Your task to perform on an android device: look for the recent pics taken from my phone camera and open the first picture in the Gallery app
Image 0: 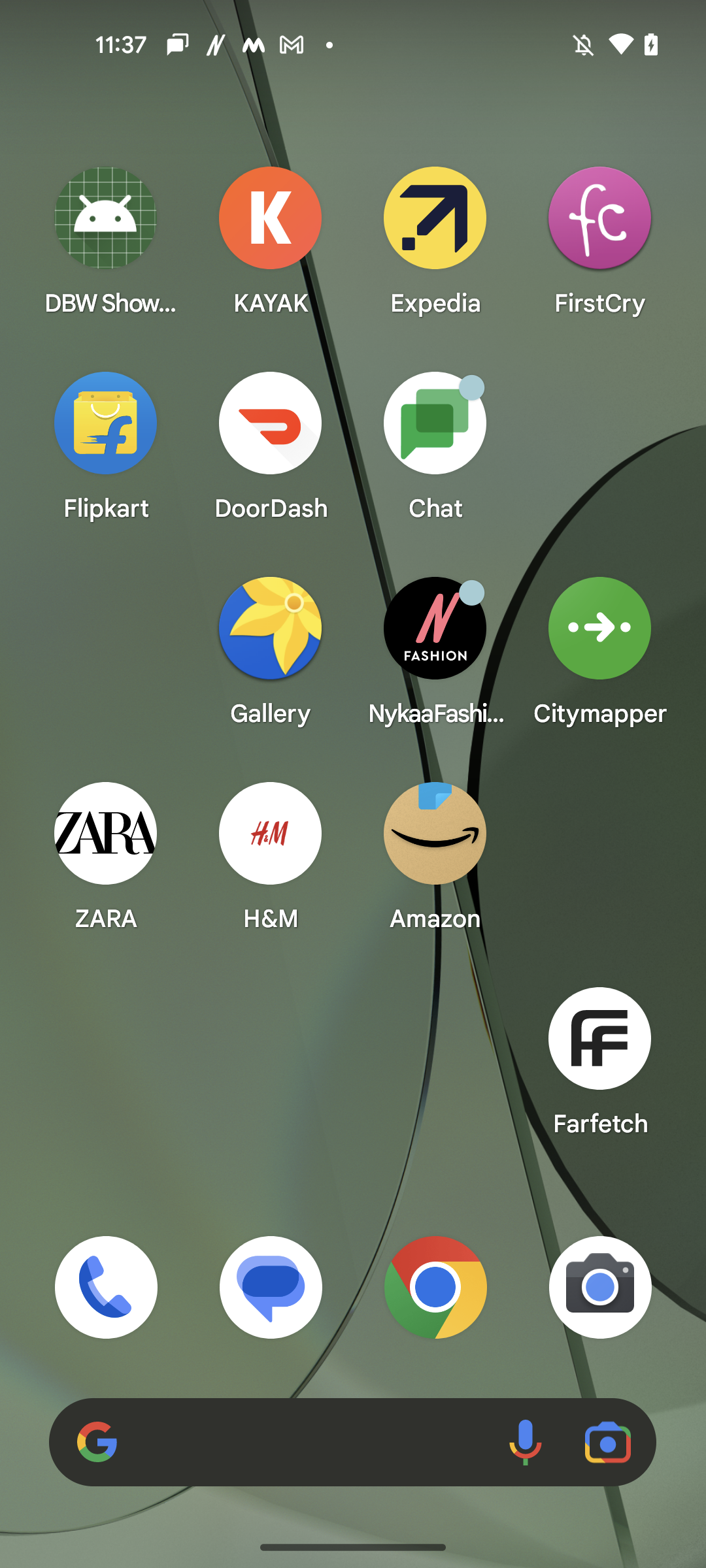
Open the Gallery app
Step 0: open app "Gallery"
Image 1: 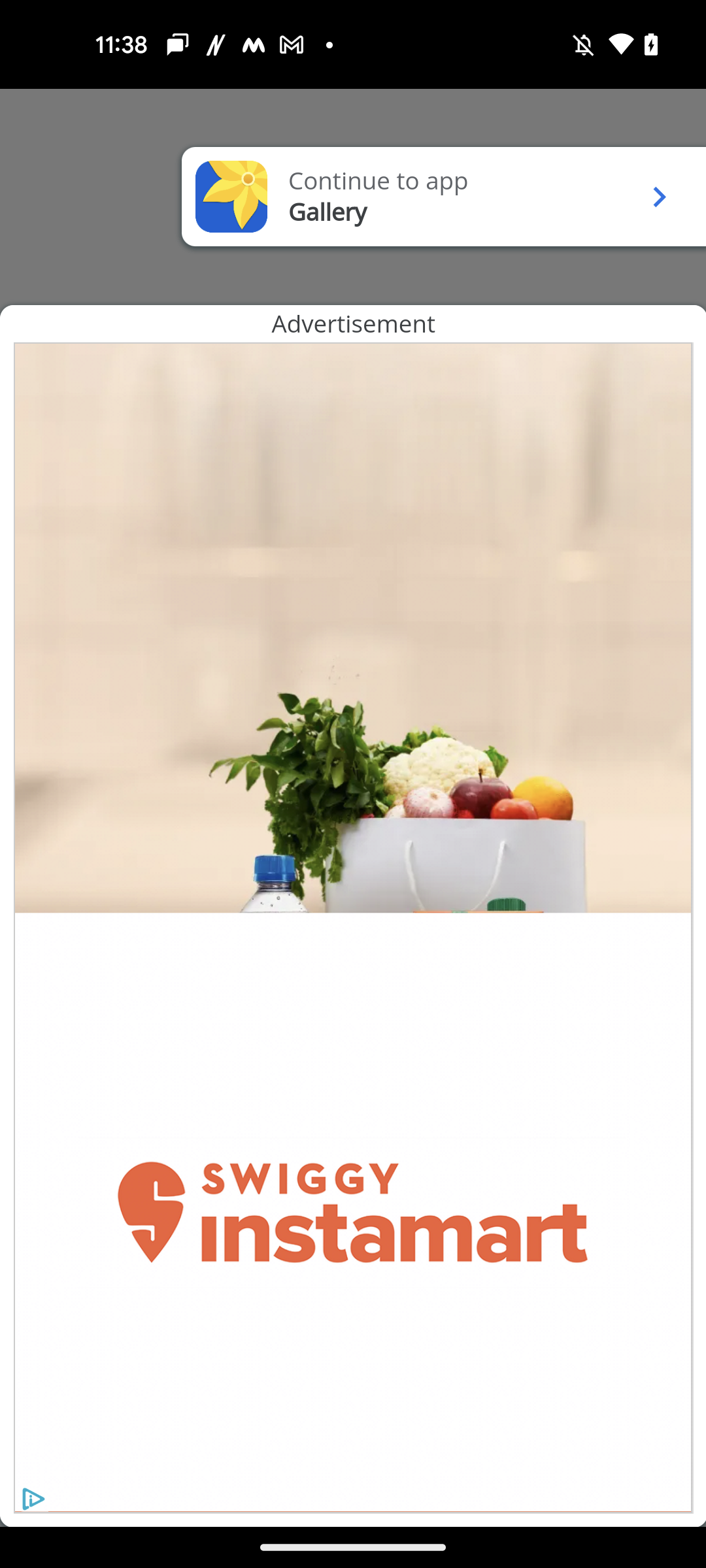
Click on the Continue to app pop up
Step 1: click (660, 196)
Image 2: 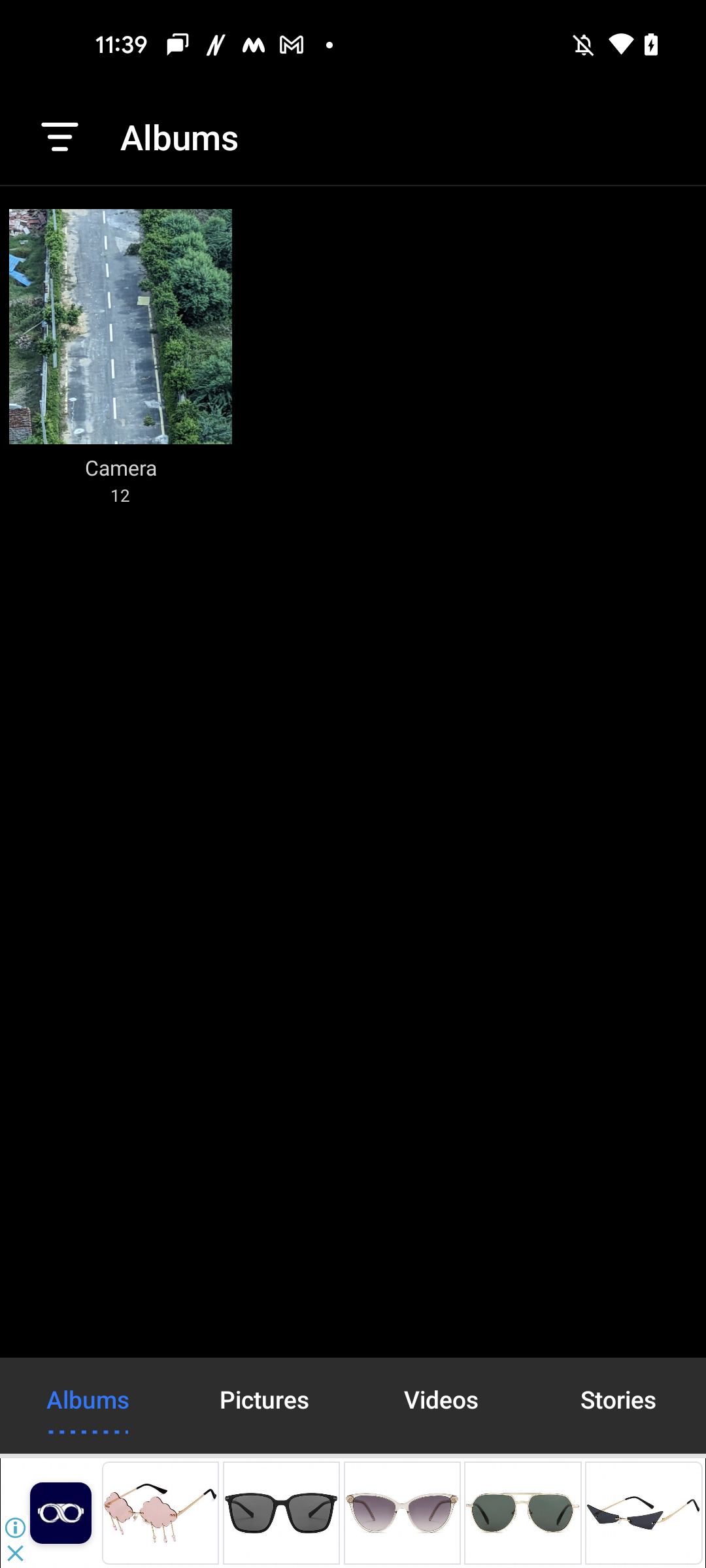
Open the Camera folder
Step 2: click (63, 310)
Image 3: 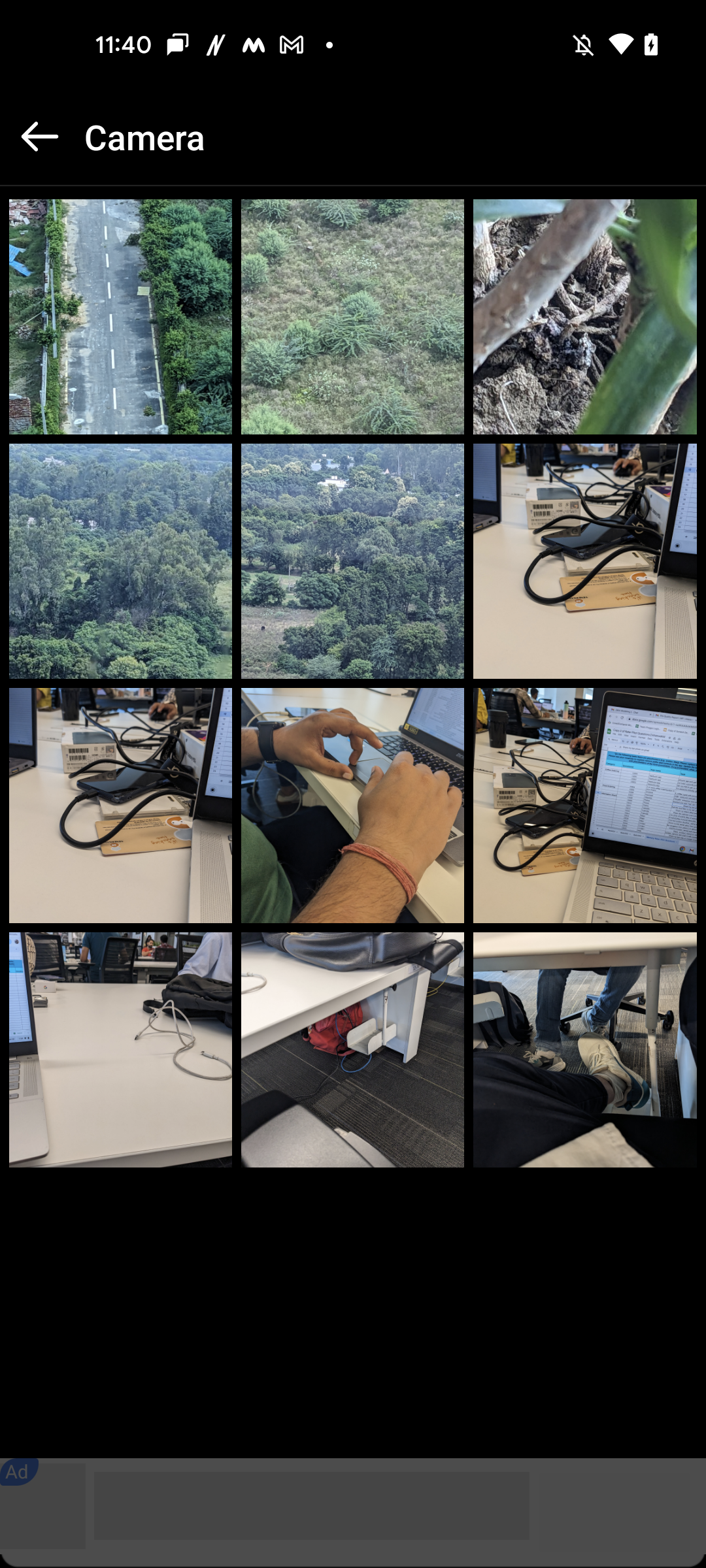
Click on the first Picture
Step 3: click (170, 295)